Your task to perform on an android device: I want to look for Puma shoes as it is a good brand and the shoes are comfortable. Look for Puma shoes in the Flipkart app.
Image 0: 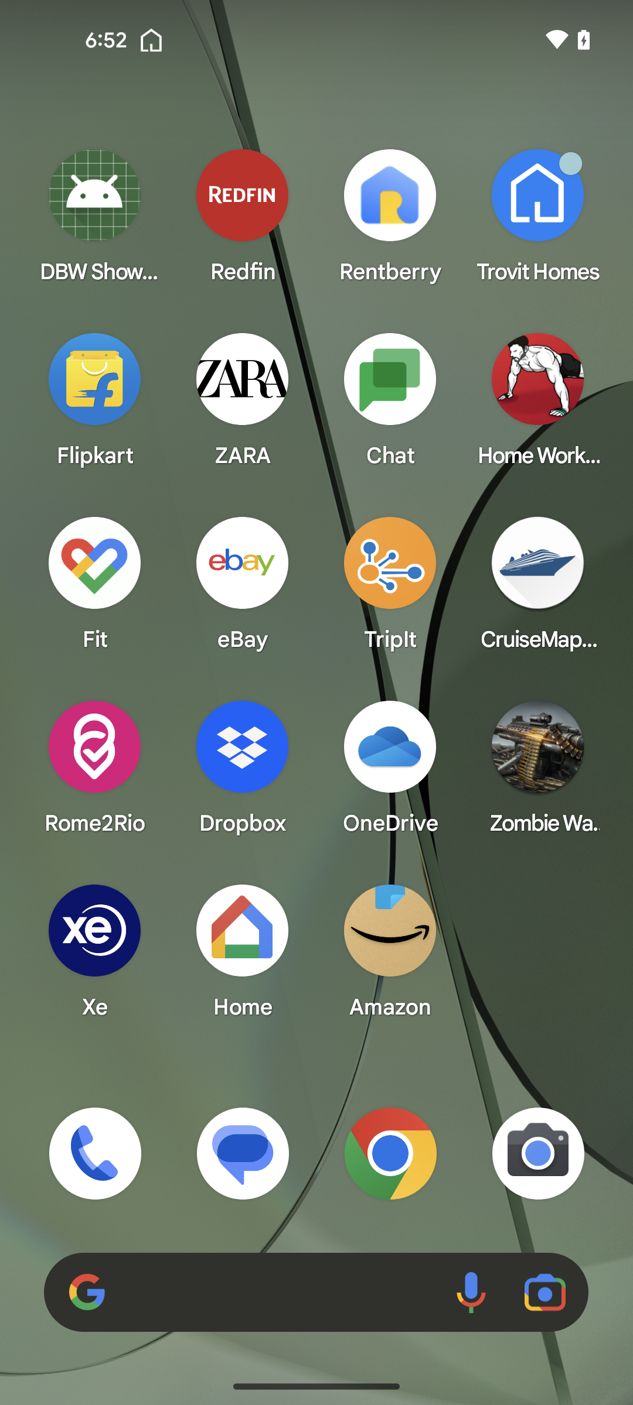
Open the Flipkart app
Step 0: open app "Flipkart"
Image 1: 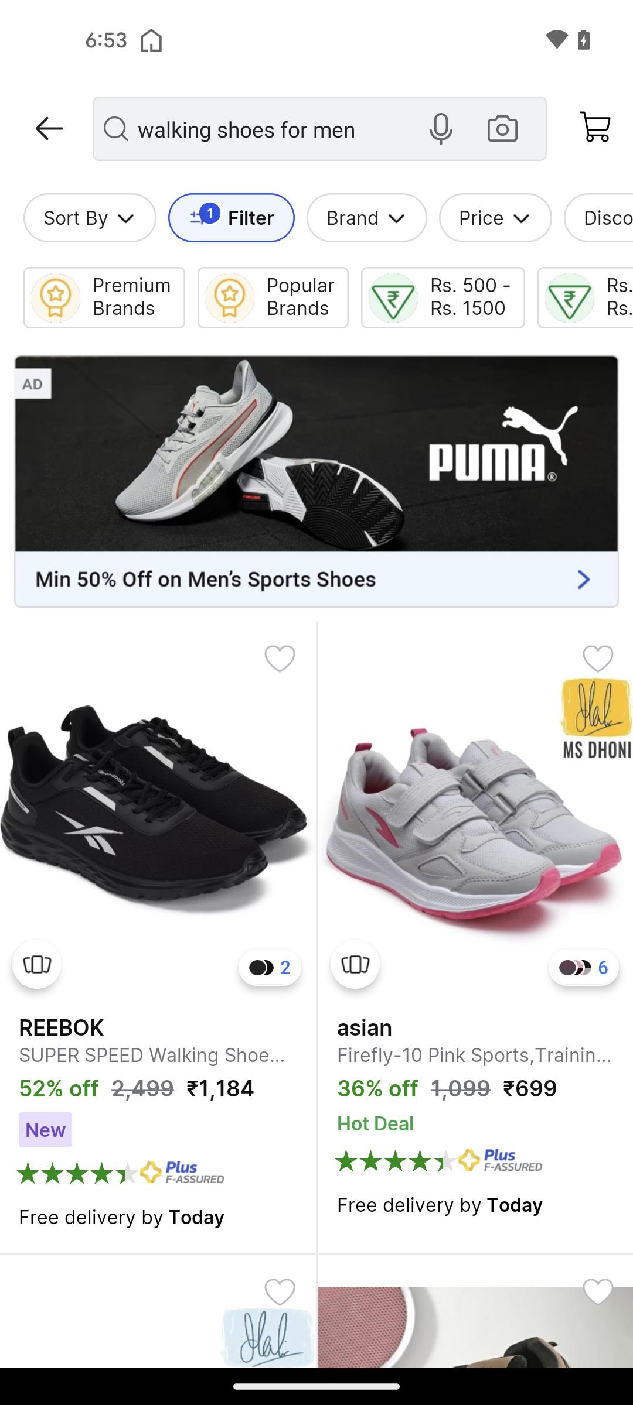
Click on the Brand filter
Step 1: click (353, 218)
Image 2: 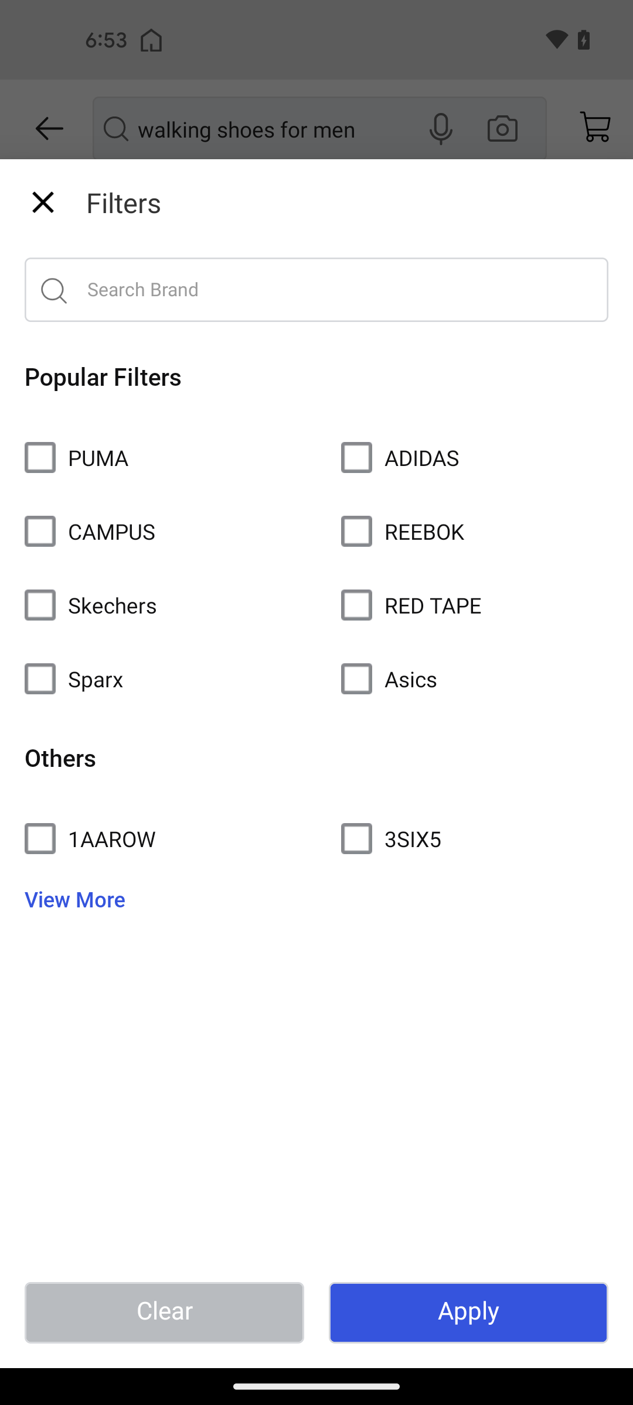
Select the PUMA brand 
Step 2: click (29, 468)
Image 3: 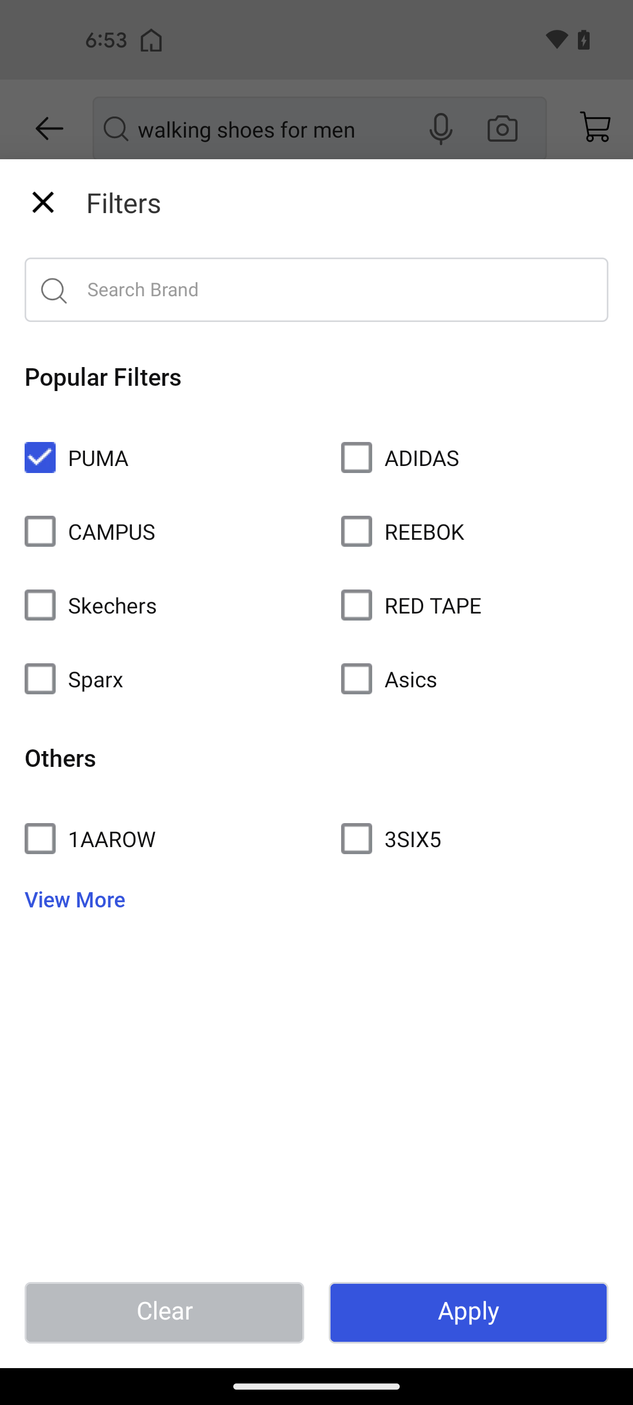
Click on the Apply button at the bottom right corner of the screen
Step 3: click (393, 1309)